Your task to perform on an android device: Search for Mens Running Shoes on the Flipkart app
Image 0: 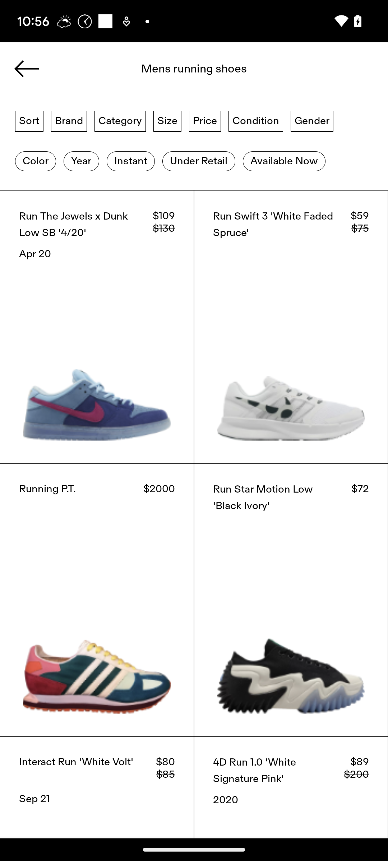
Open the Flipkart app.
Step 0: open app "Flipkart"
Image 1: 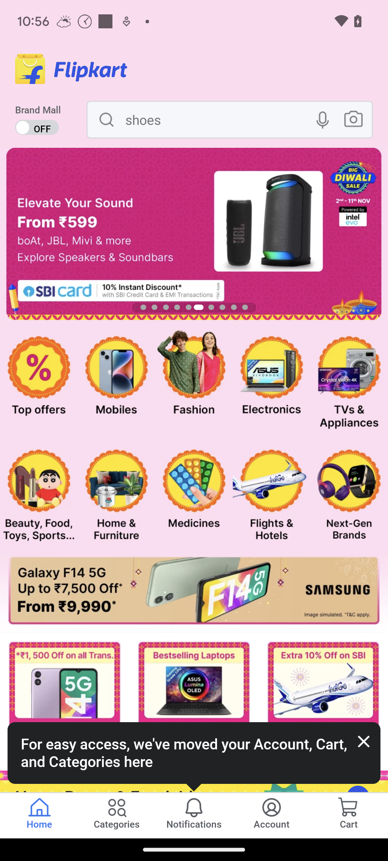
Click on the search bar.
Step 1: click (218, 120)
Image 2: 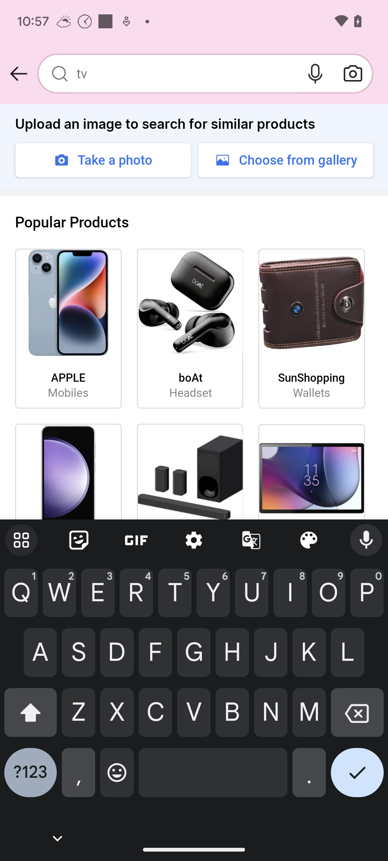
Enter the product name, which is Mens Running Shoes.
Step 2: type "Mens Running Shoes."
Image 3: 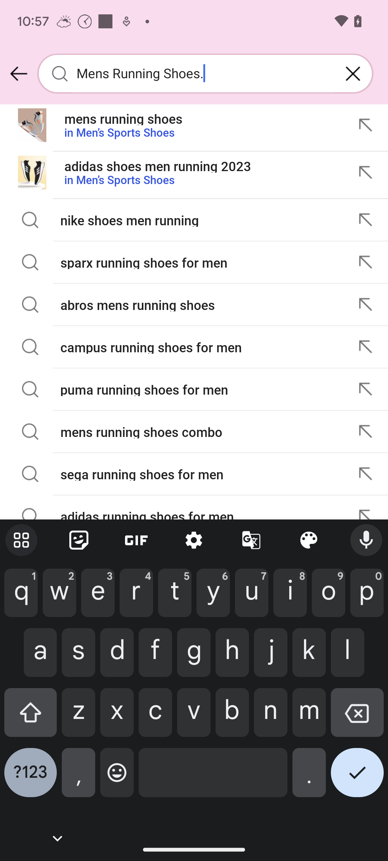
Click on the first option.
Step 3: click (123, 132)
Image 4: 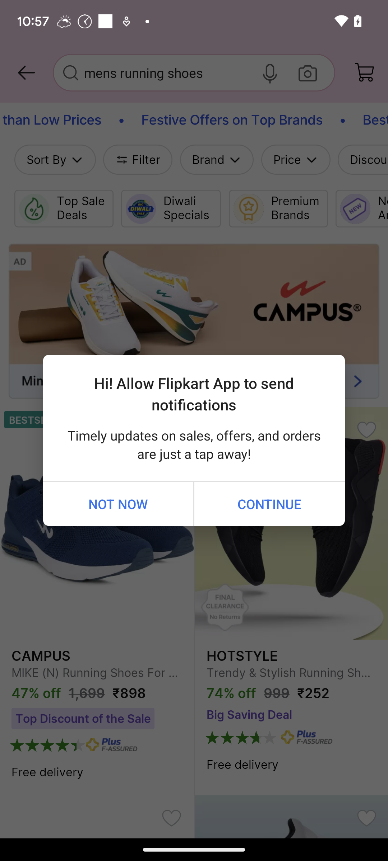
Click on the first option.
Step 4: wait